Your task to perform on an android device: I want to view the British Airways flight and timing between 7:30 AM and 8:00 AM. This is the best time to go there because I will be free after this time to explore beautiful London
Image 0: 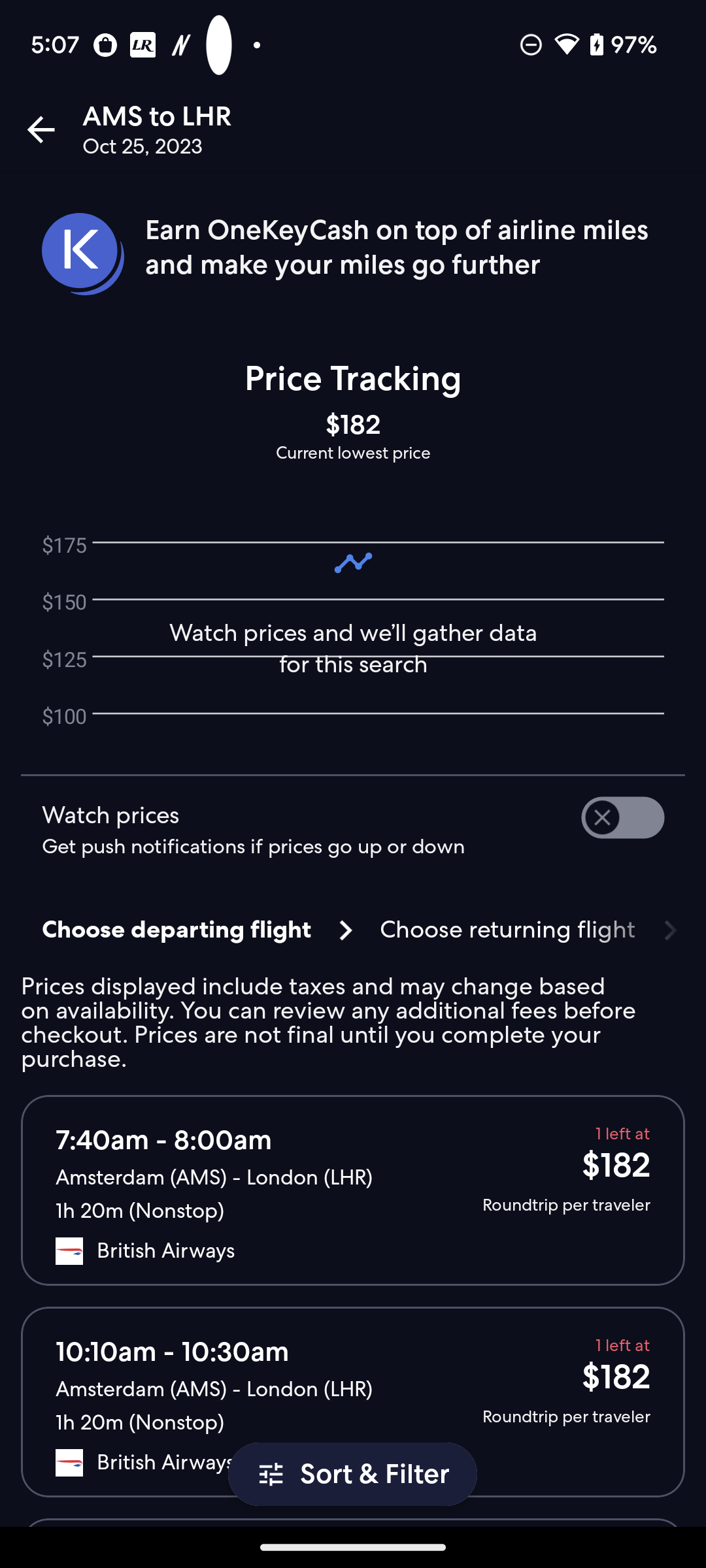
Click on the first flight 7:40 am to 8:00 am option
Step 0: click (565, 1205)